Your task to perform on an android device: I want to search for new shoes so that I can go to the gym in the morning.
Image 0: 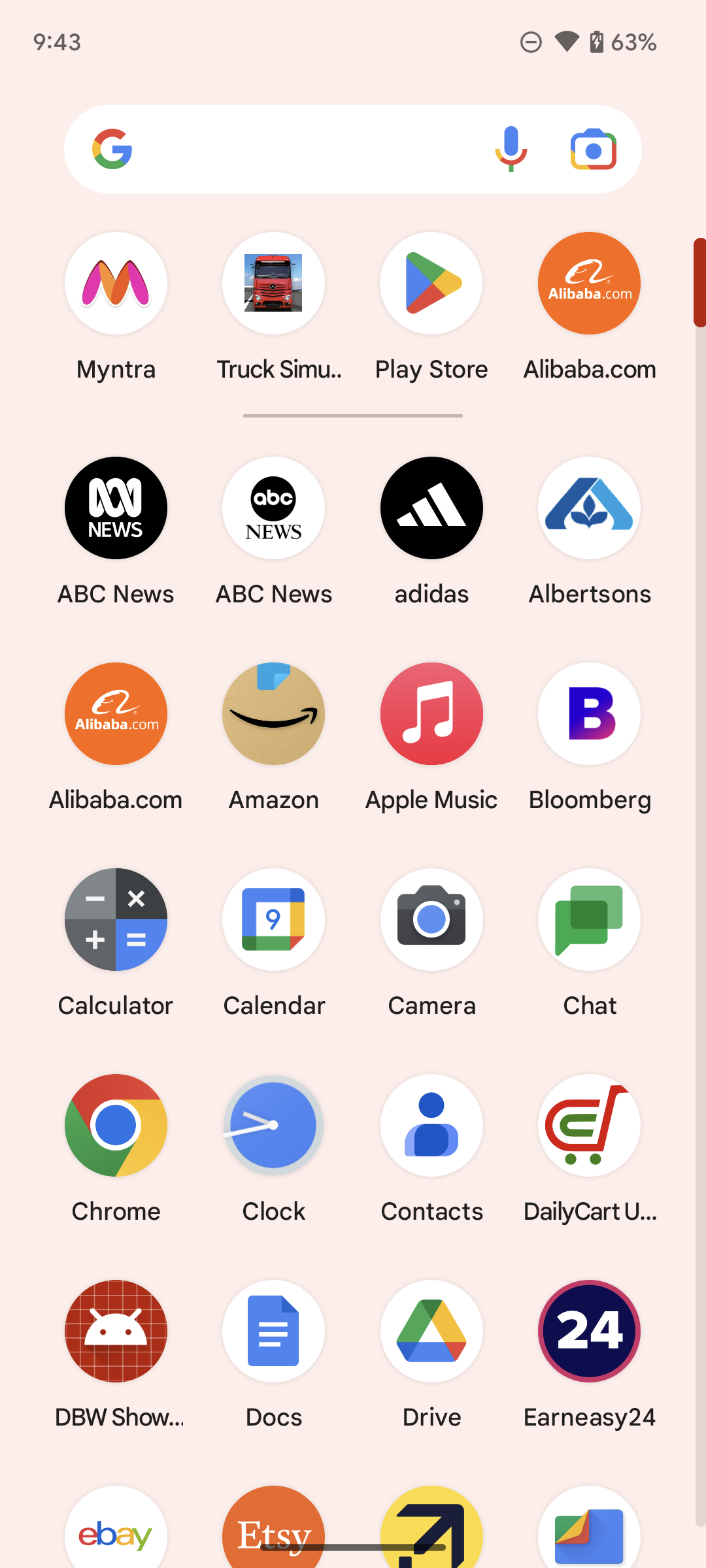
Open Alibaba.com app.
Step 0: open app "Alibaba.com"
Image 1: 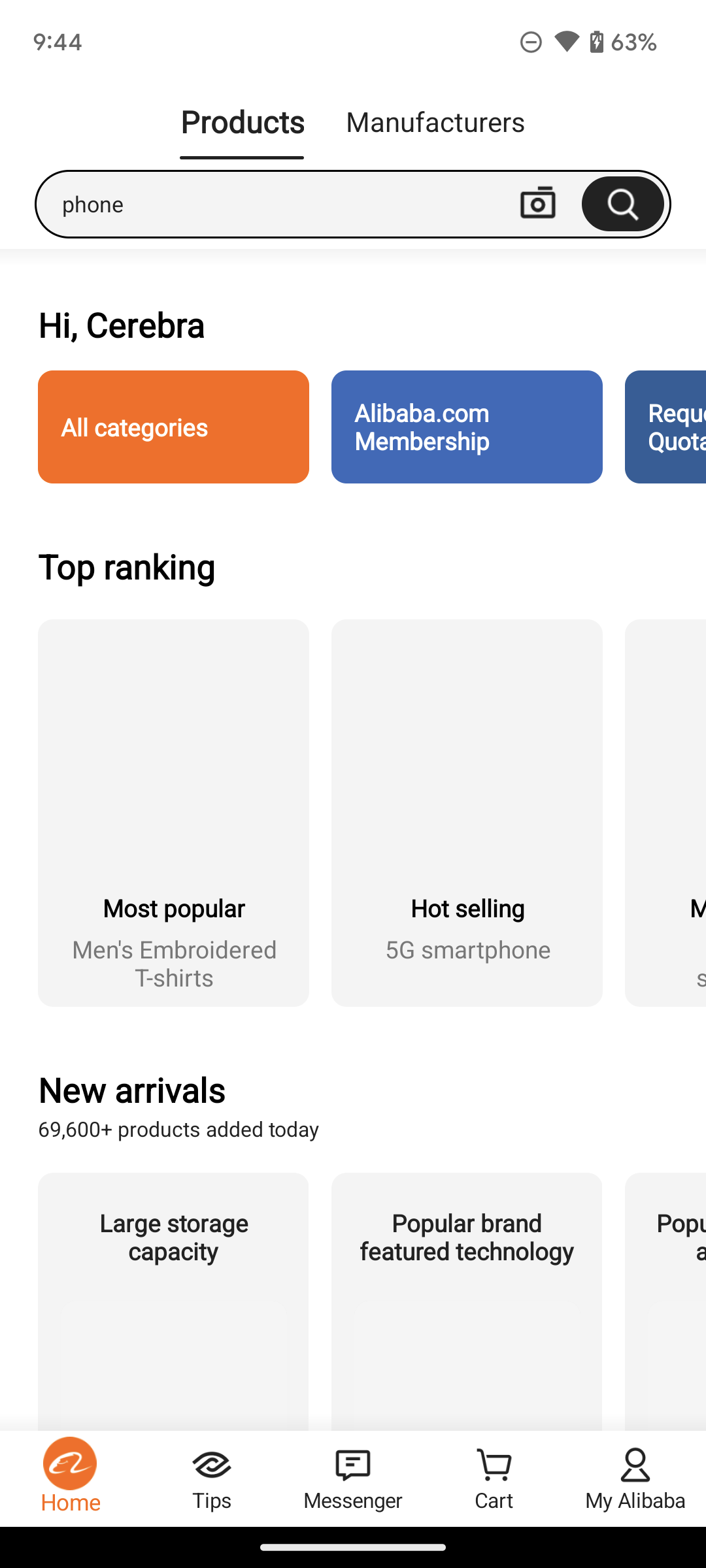
Click on the search bar on the top of the screen.
Step 1: click (277, 204)
Image 2: 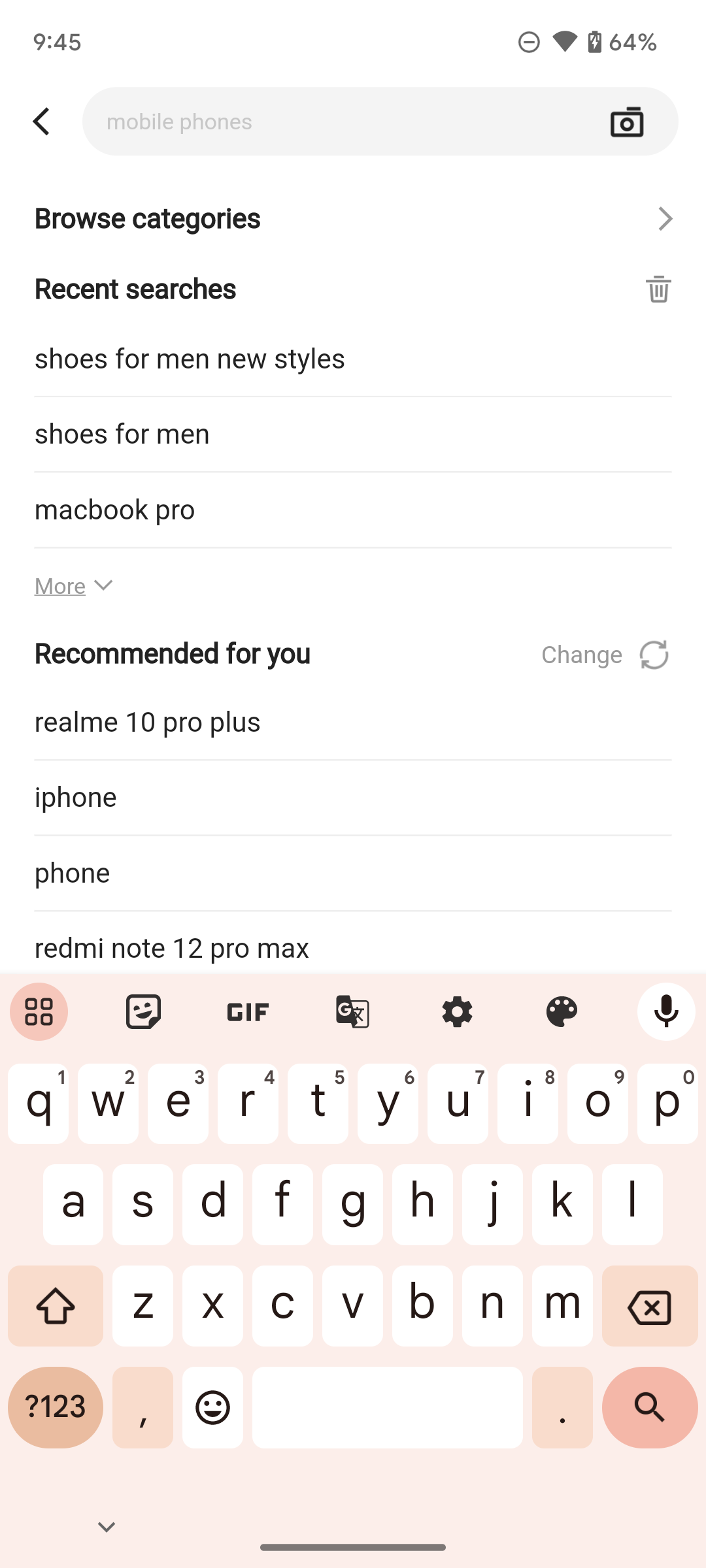
Click on the Shoes for men new styles on the screen.
Step 2: click (187, 354)